Your task to perform on an android device: I want to view highly popular baking powder.
Image 0: 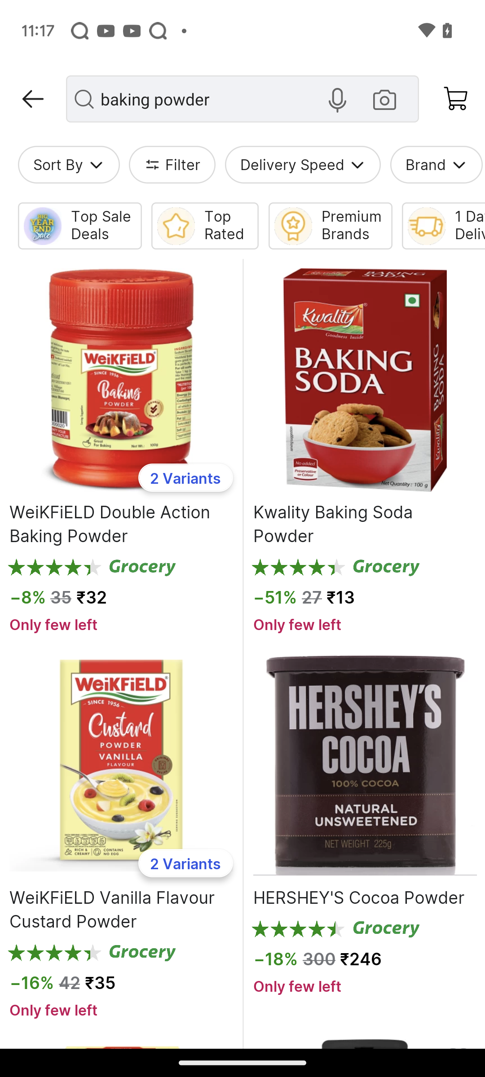
Click on the sort by tab at the top left of the screen
Step 0: click (58, 165)
Image 1: 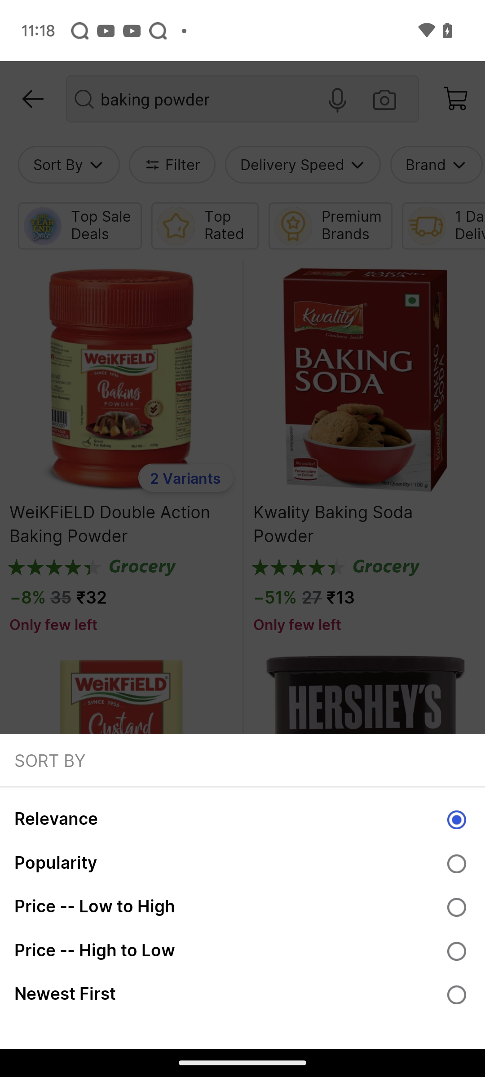
Click on the popularity option
Step 1: click (456, 863)